Your task to perform on an android device: On the FitAI app, Set the Goal for daily exercise from Keep Fit to Build muscle.
Image 0: 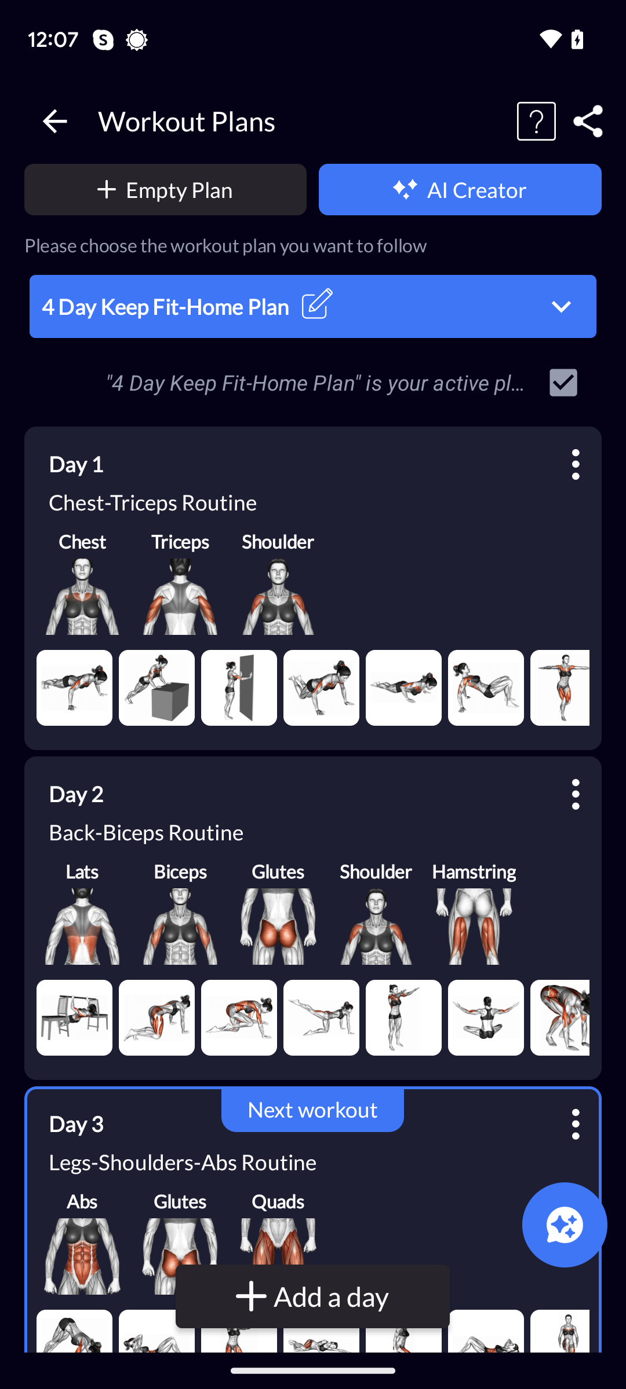
Go back to the home screen of the app.
Step 0: press back button
Image 1: 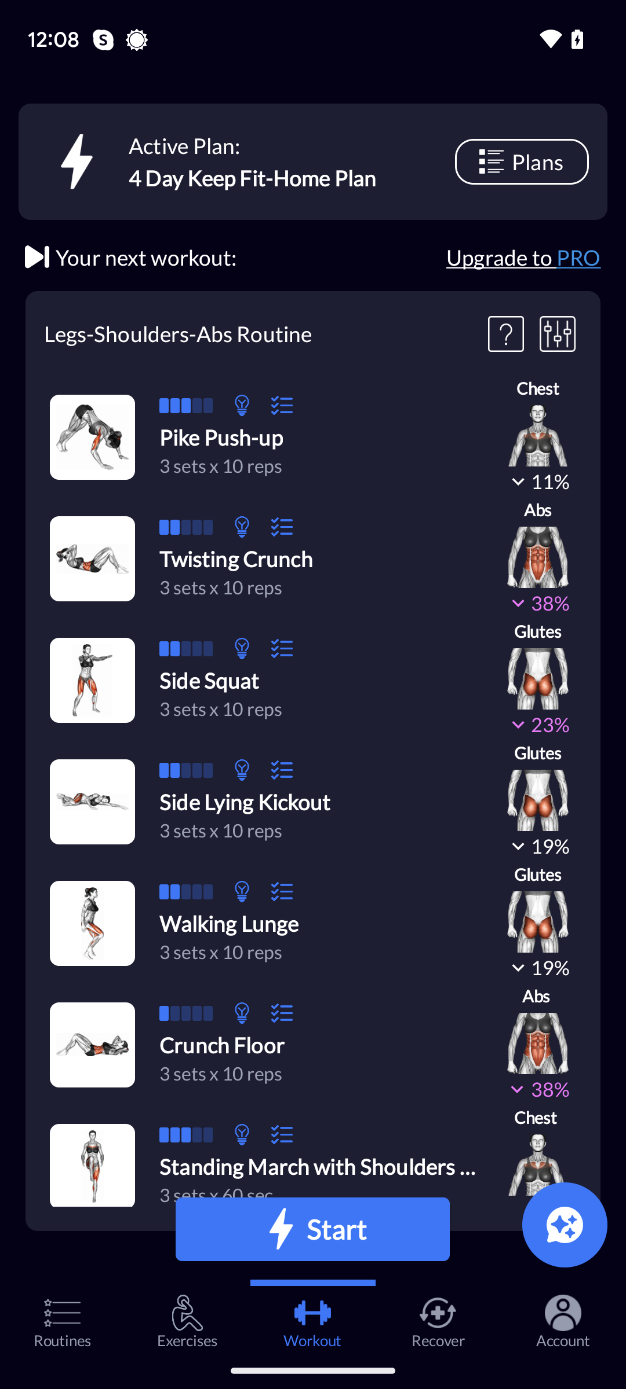
Click on the Account icon at the bottom of the screen.
Step 1: click (563, 1315)
Image 2: 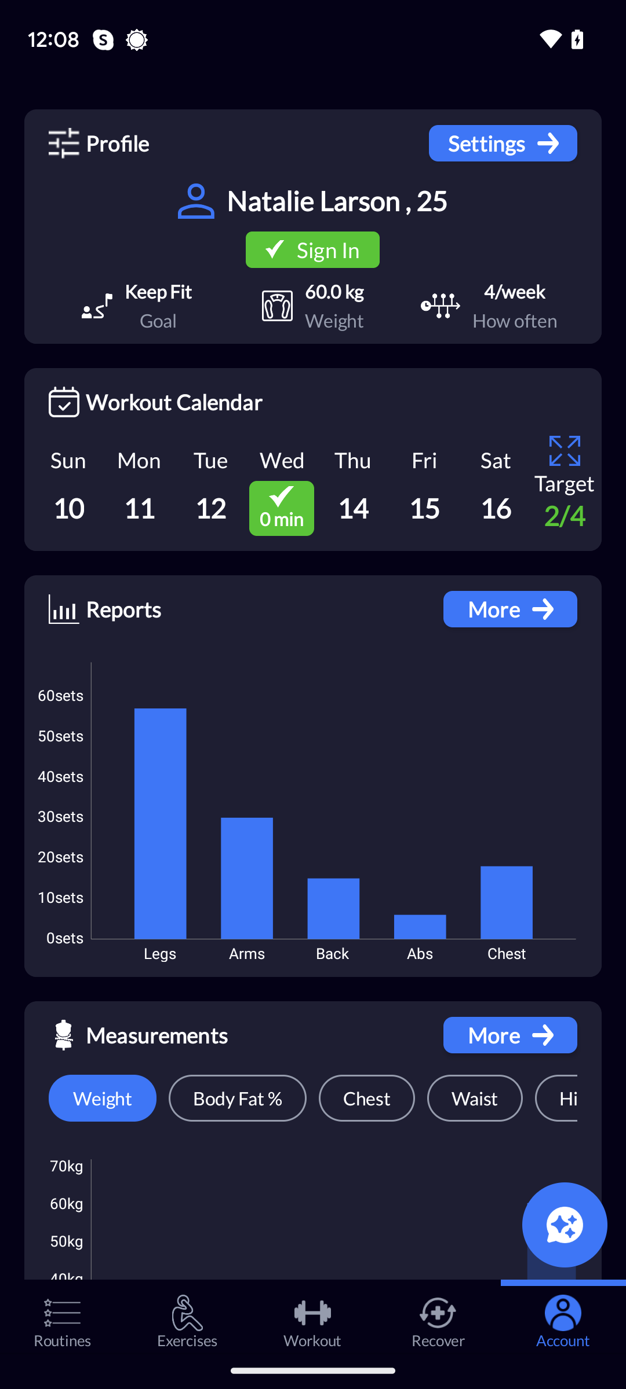
Click on the Settings tab at the top of the screen.
Step 2: click (503, 143)
Image 3: 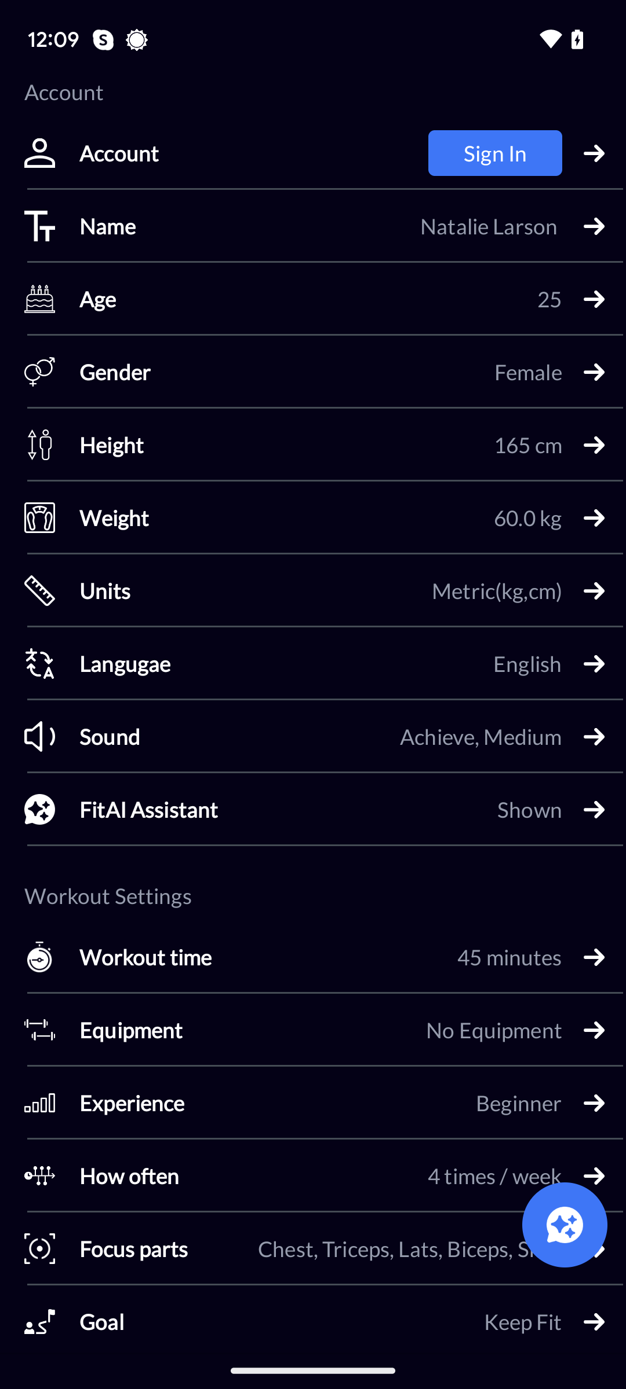
Click on Goal tab at the bottom of the screen.
Step 3: click (325, 1319)
Image 4: 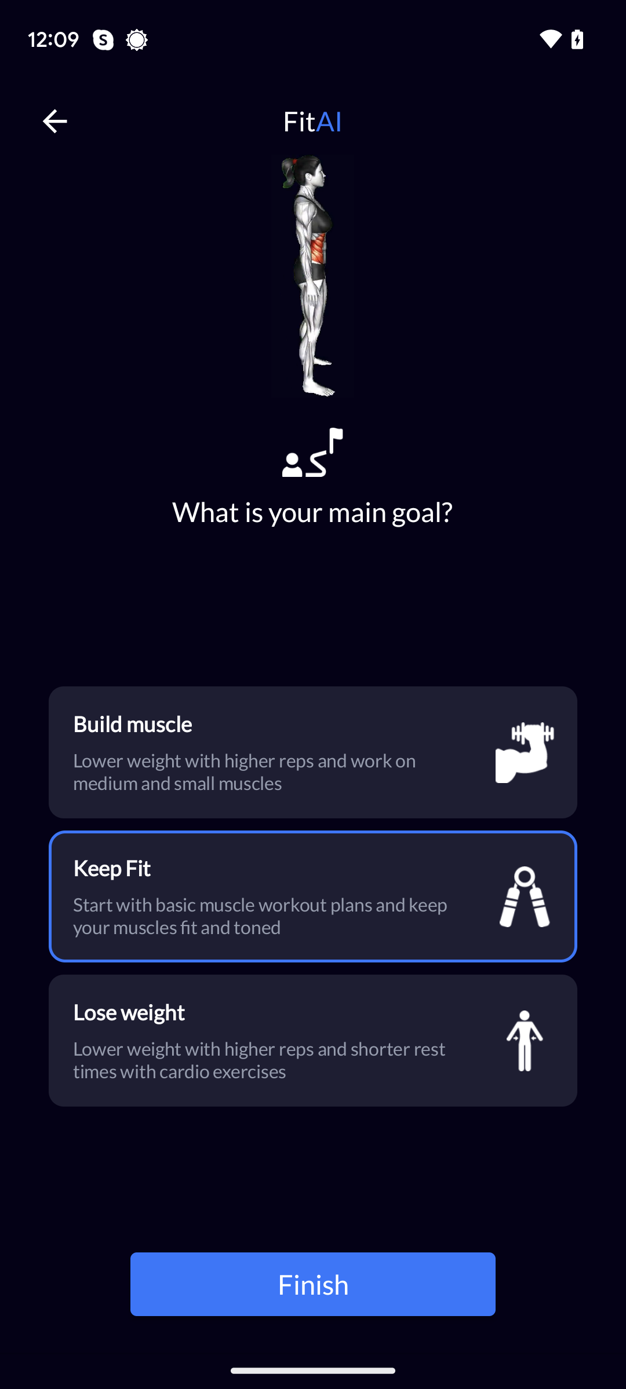
Click on Build muscle.
Step 4: click (266, 771)
Image 5: 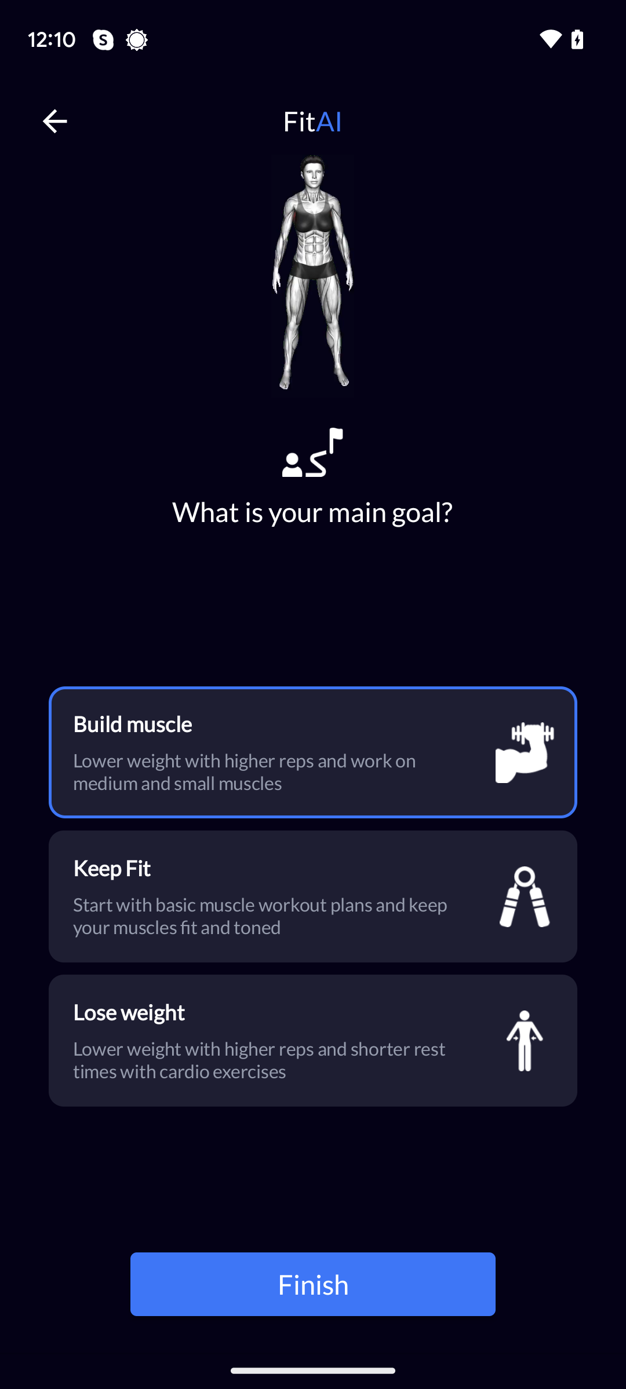
Click on the Finish tab at the bottom of the screen.
Step 5: click (313, 1284)